Your task to perform on an android device: I want to buy a pair of 42-size formal shoes, so search for 42-size formal shoes for me in the eBay app.
Image 1: 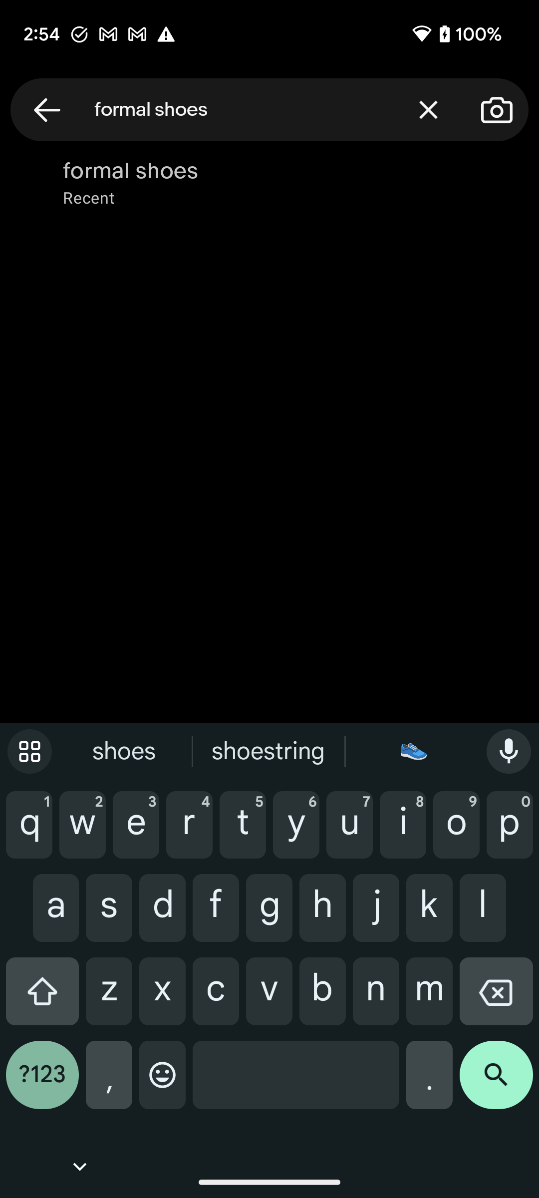
Click on the cross icon to clear the search bar.
Step 1: click (428, 109)
Image 2: 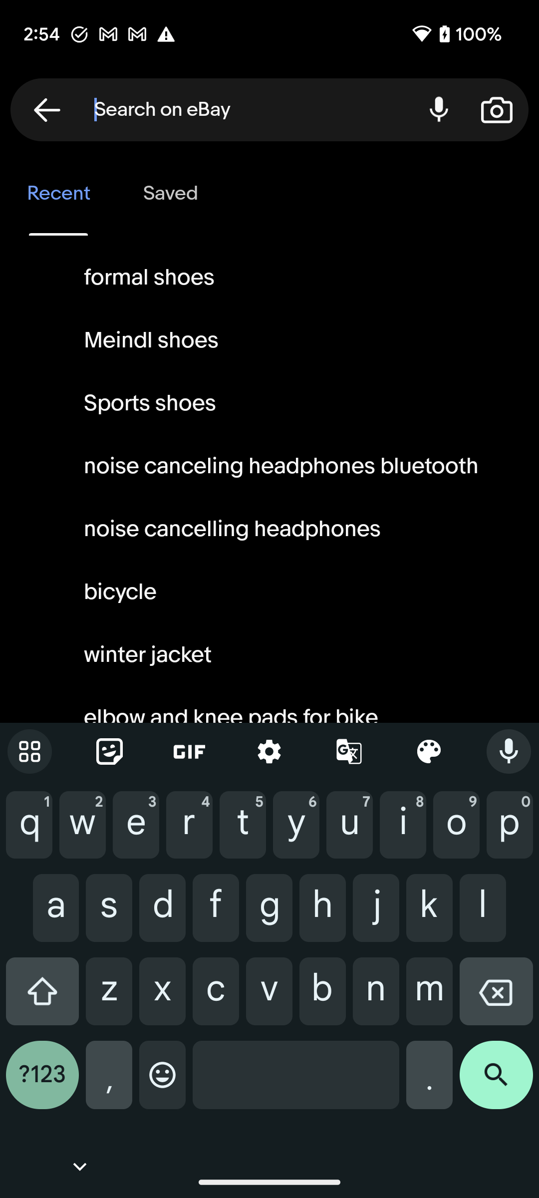
Type 42 size formal shoes in the search bar to search for the shoes.
Step 2: type "42- size formal shoes."
Image 3: 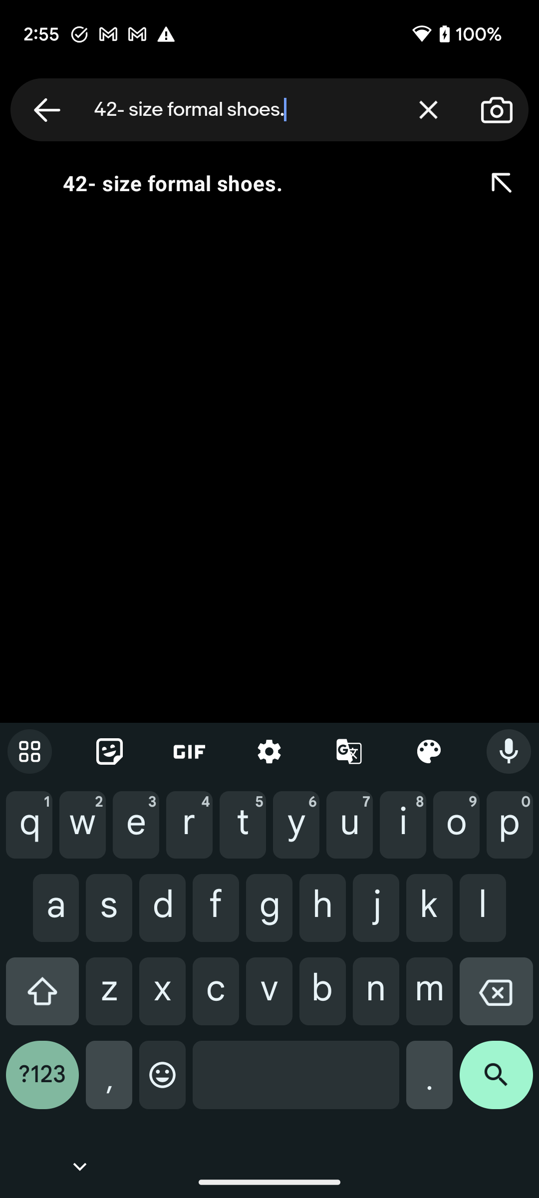
Click on the search icon at the bottom right corner of the screen to view the search result.
Step 3: click (496, 1083)